Your task to perform on an android device: I want to know how much time I have spent on meditation and how many sessions I have completed, so track my progress on the waking up app.
Image 0: 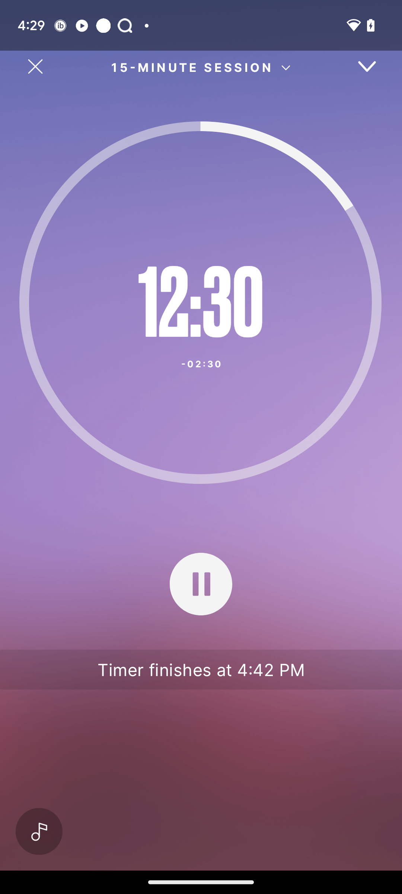
Click on the X icon at the top left corner of the screen.
Step 0: click (35, 66)